Your task to perform on an android device: Go to the eBay app, Tap on the search bar, and enter XIRENA women's sabrine dress villa size M.
Image 1: 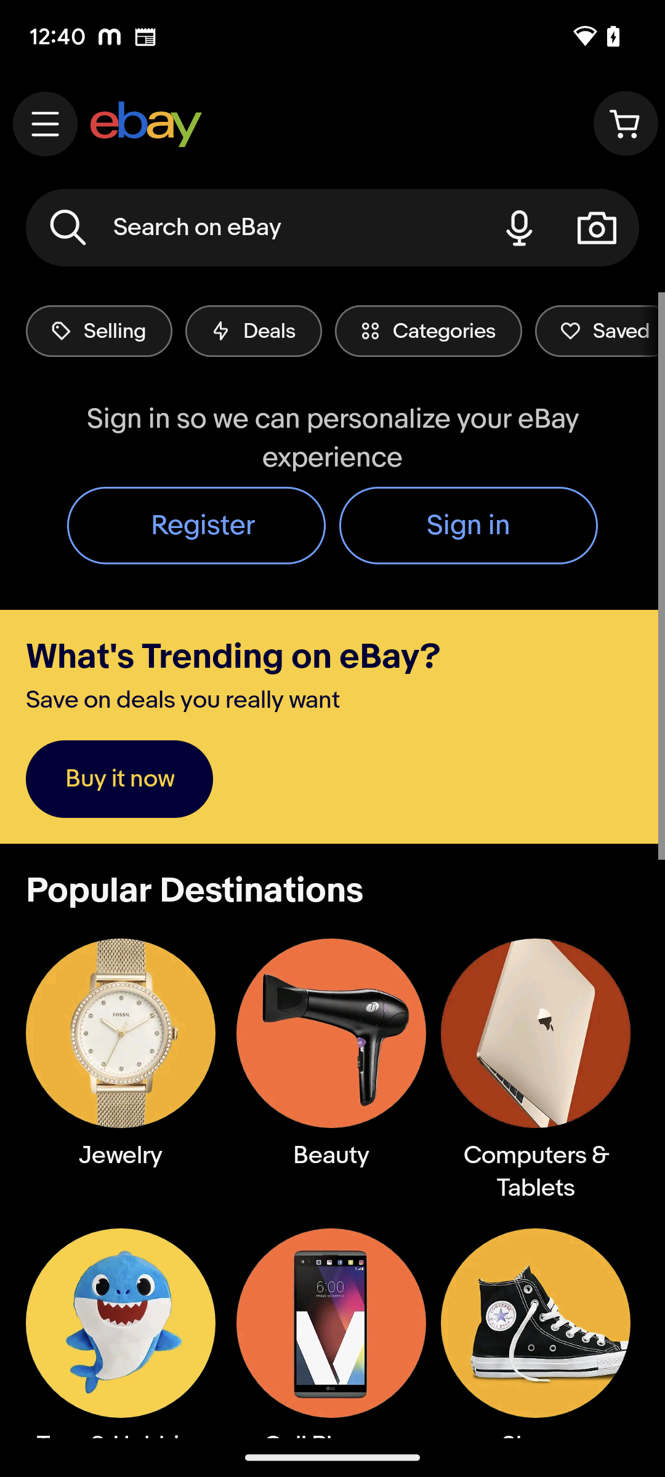
Click on the search bar at the top of the screen
Step 1: click (254, 228)
Image 2: 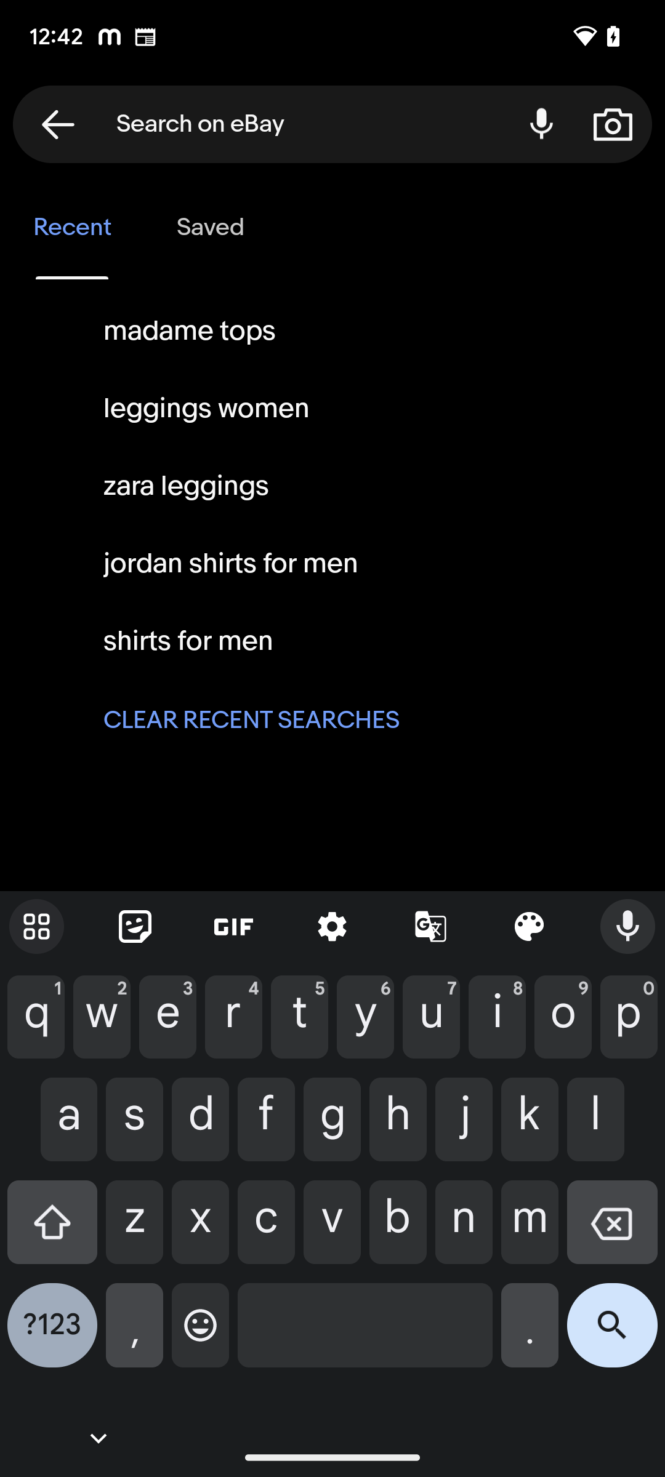
Type XIRENA women's sabrine dress villa size M in the search bar at the top of the screen
Step 2: type "XIRENA women's sabrine dress villa size M"
Image 3: 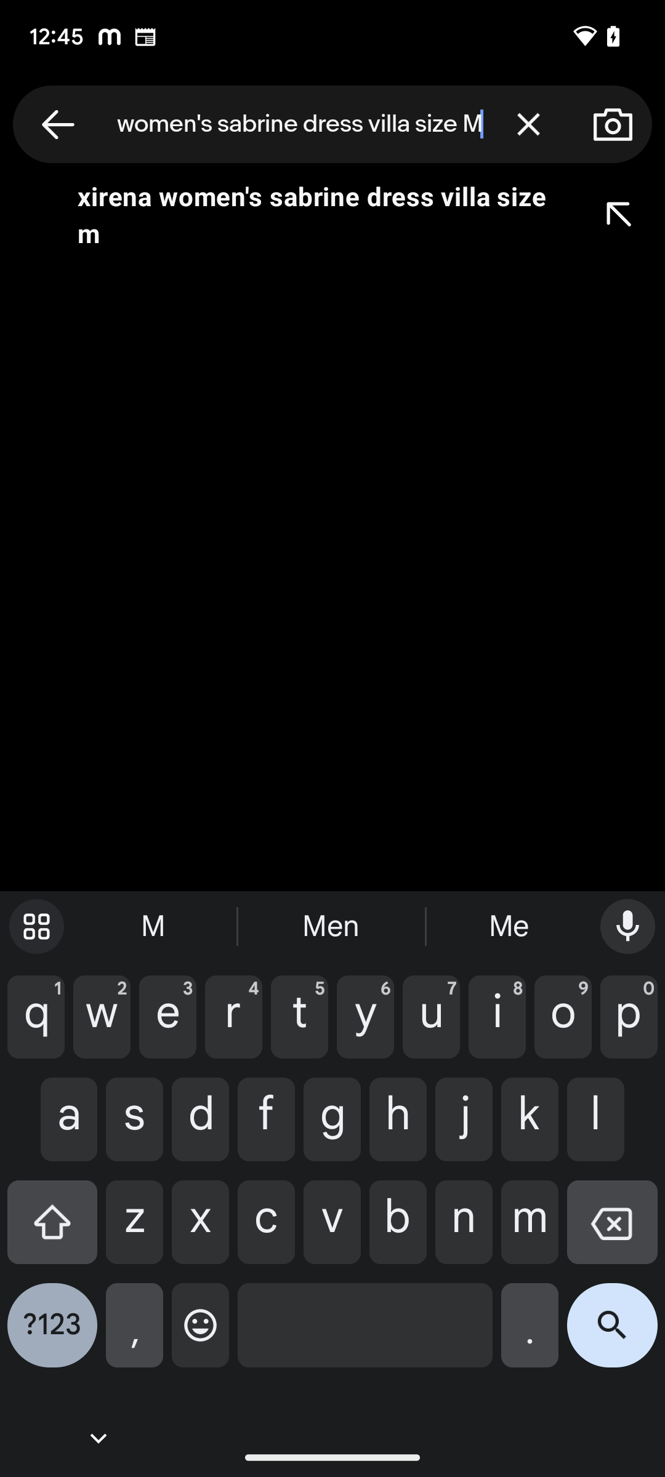
Click on the search icon at the bottom right of the screen
Step 3: click (612, 1335)